Your task to perform on an android device: The important meeting has been rescheduled until the afternoon. Delay the 6:30 AM alarm by 1 hour in the clock app
Image 0: 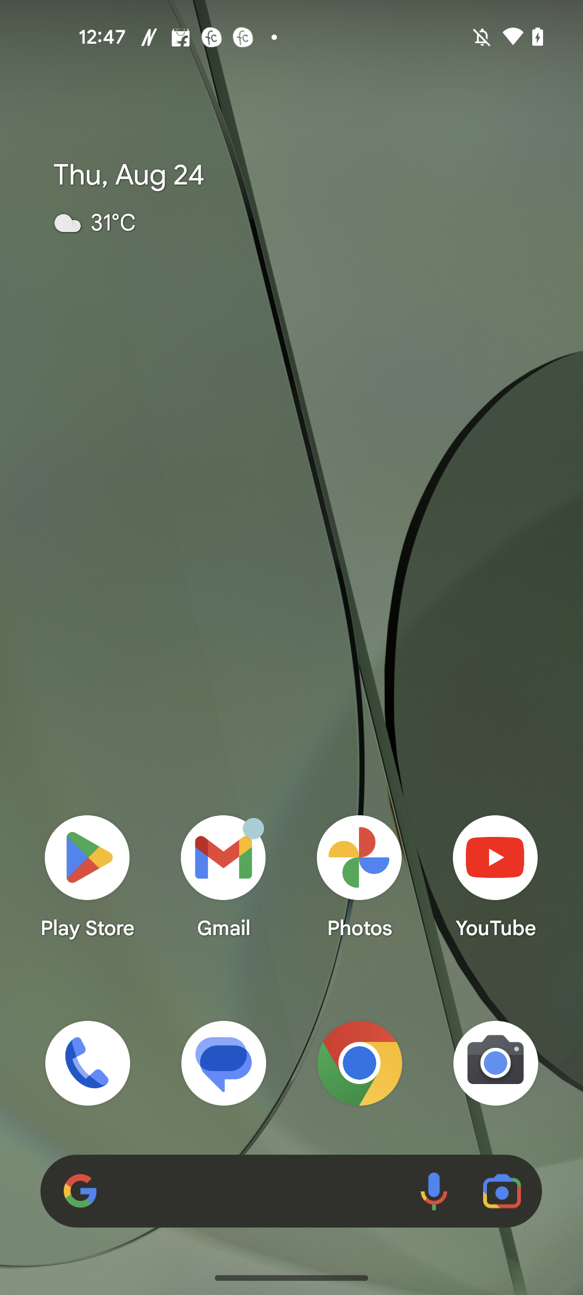
Open the Clock app
Step 0: open app "Clock"
Image 1: 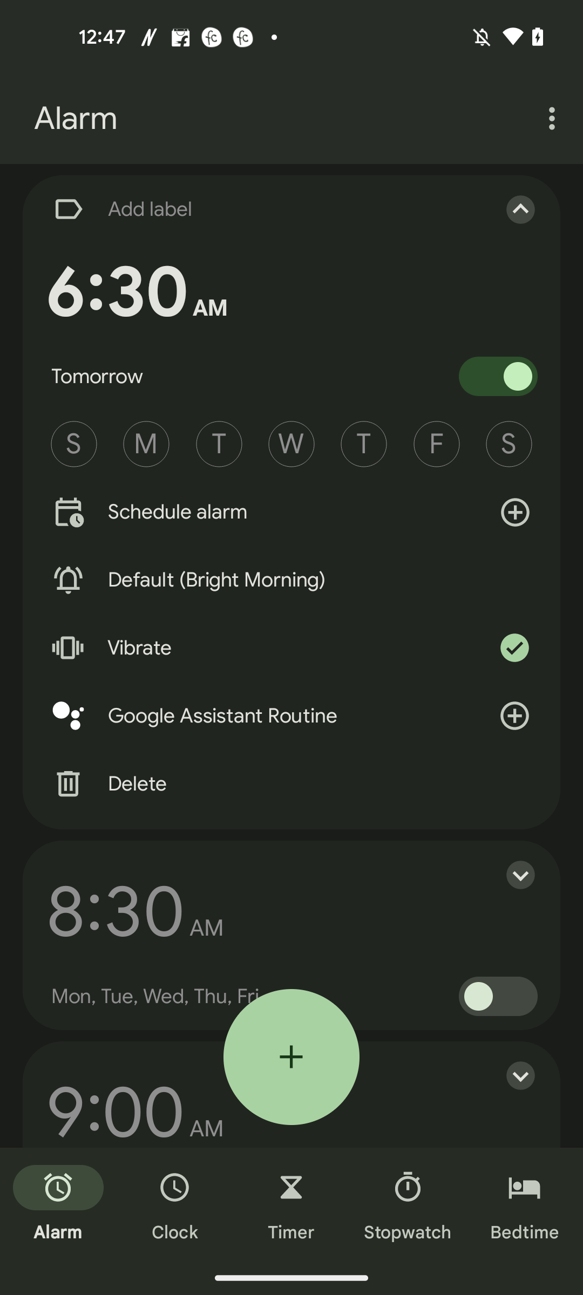
Click on the 6:30 AM 
Step 1: click (136, 292)
Image 2: 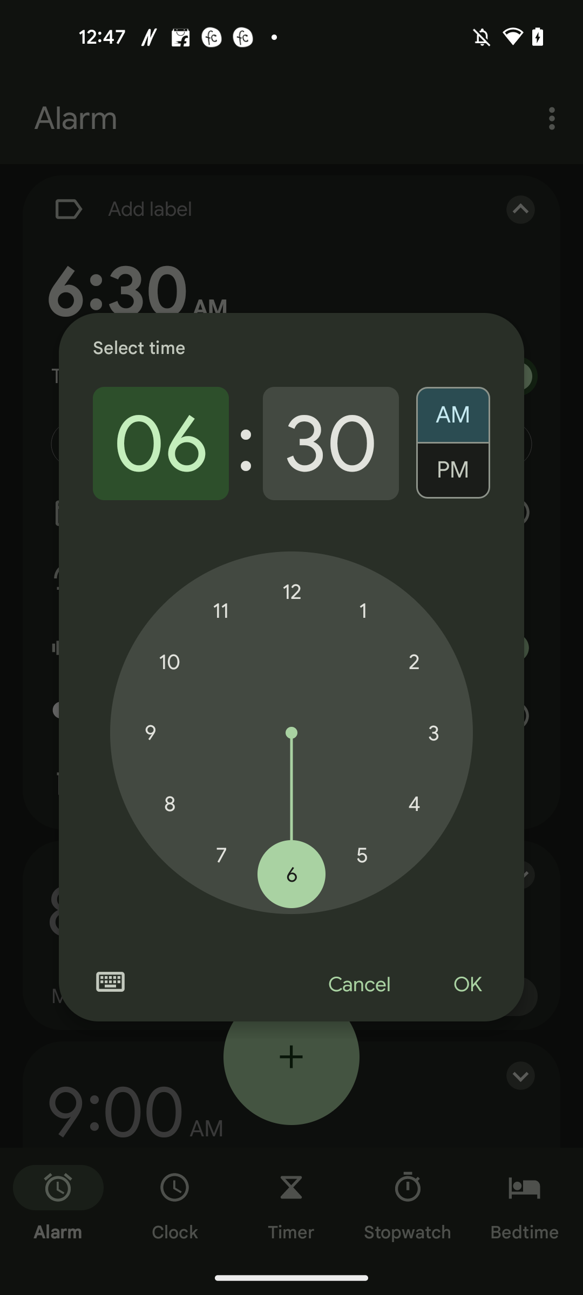
Set the hours to 7
Step 2: click (221, 855)
Image 3: 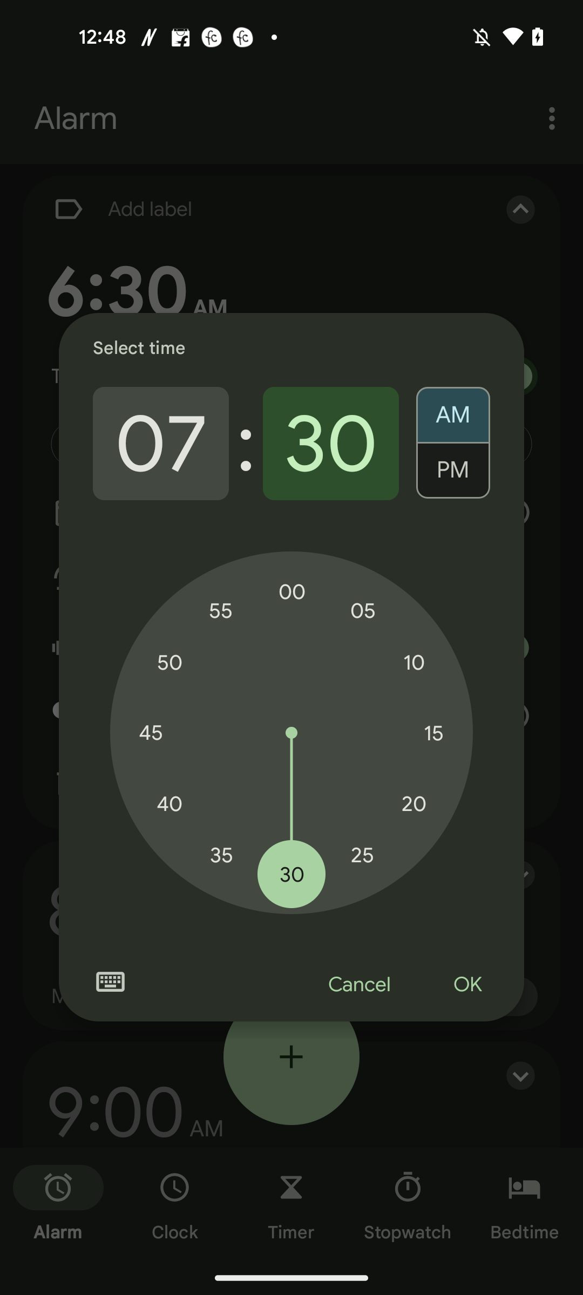
Click on the OK button in the pop up
Step 3: click (467, 985)